Your task to perform on an android device: I'd like to post a remark saying that the "recipe is fantastic and everyone should try it."
Image 0: 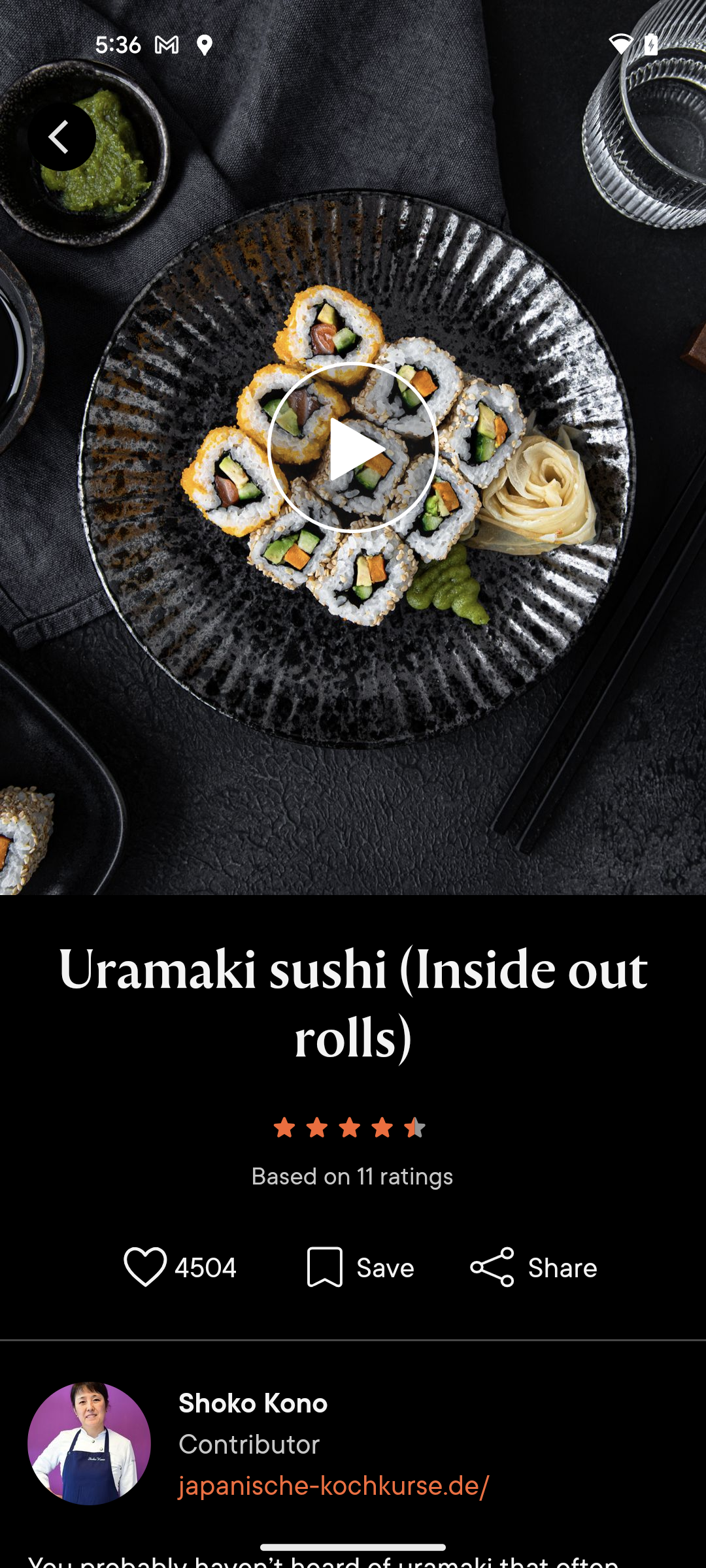
scroll down to see review section
Step 0: scroll down
Image 1: 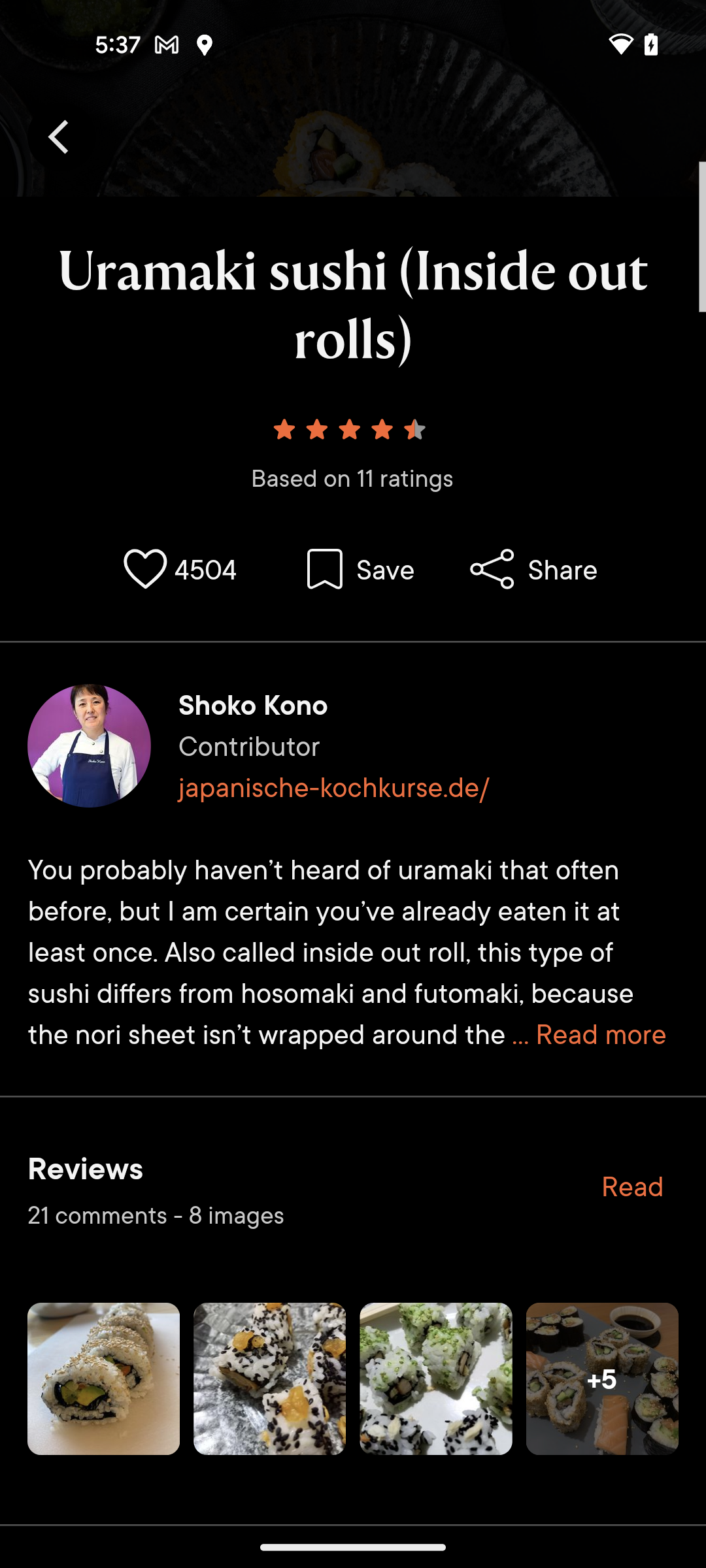
click on the Reviews option
Step 1: click (353, 1186)
Image 2: 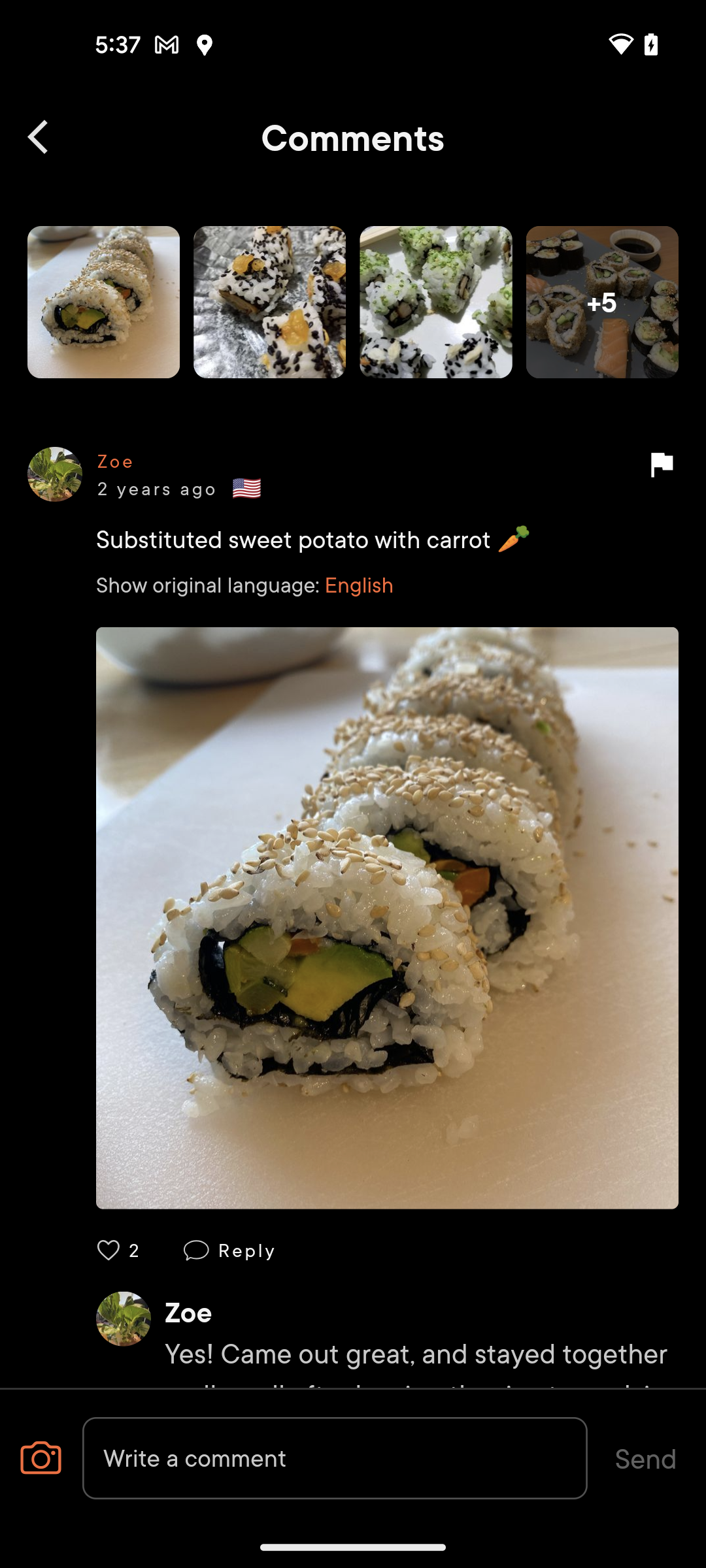
click on the write a comment text box at the bottom of the screen
Step 2: click (335, 1458)
Image 3: 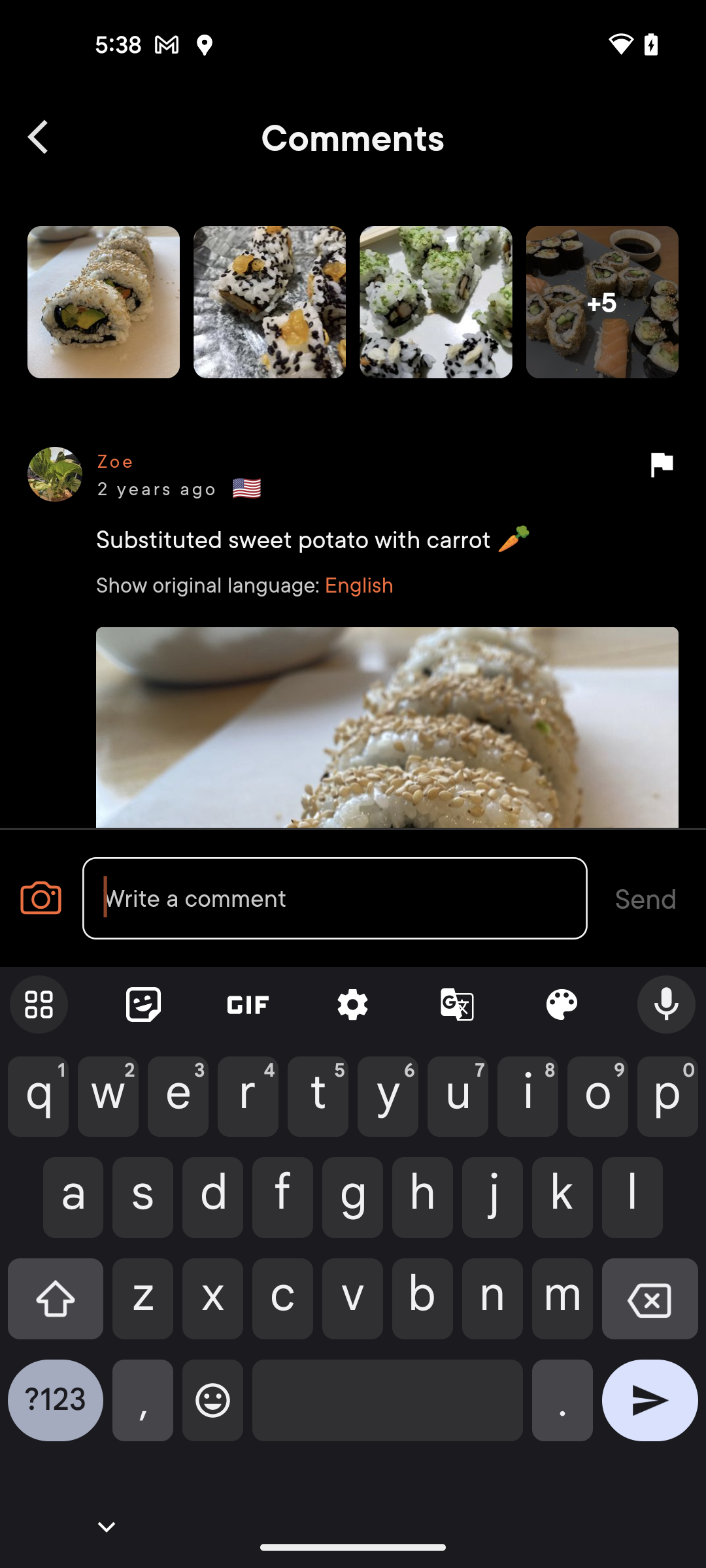
enter the comment recipe is fantastic and everyone should try it.
Step 3: type "recipe is fantastic and everyone should try it."